Your task to perform on an android device: I want to bold the complete phrase of the Meditation session document in Polaris Office
Image 0: 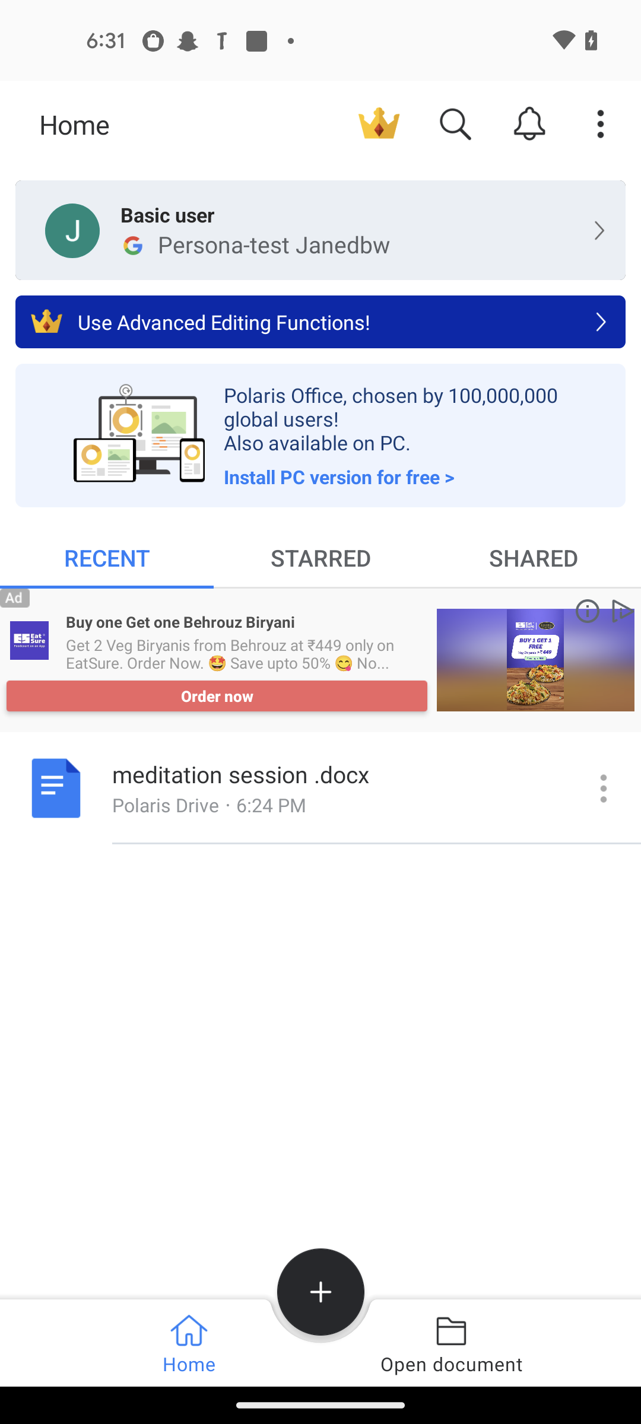
Click on the  Meditation session
Step 0: click (338, 774)
Image 1: 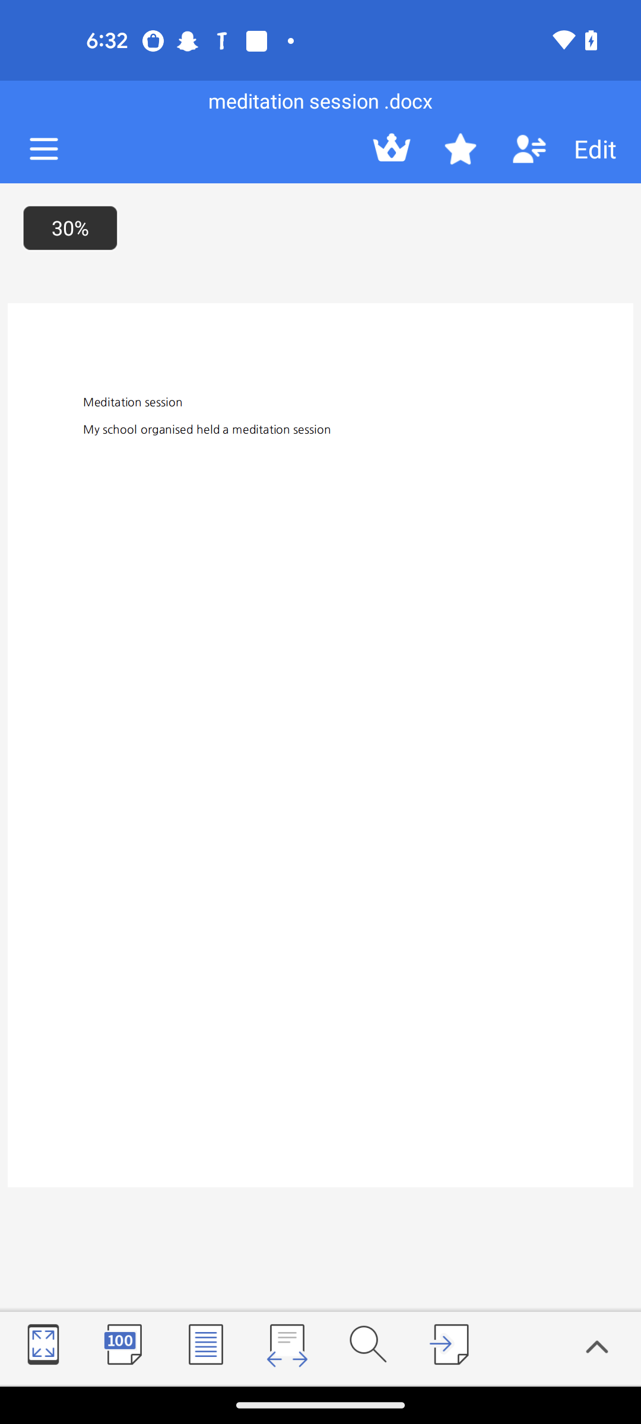
Click on the Edit button 
Step 1: click (595, 149)
Image 2: 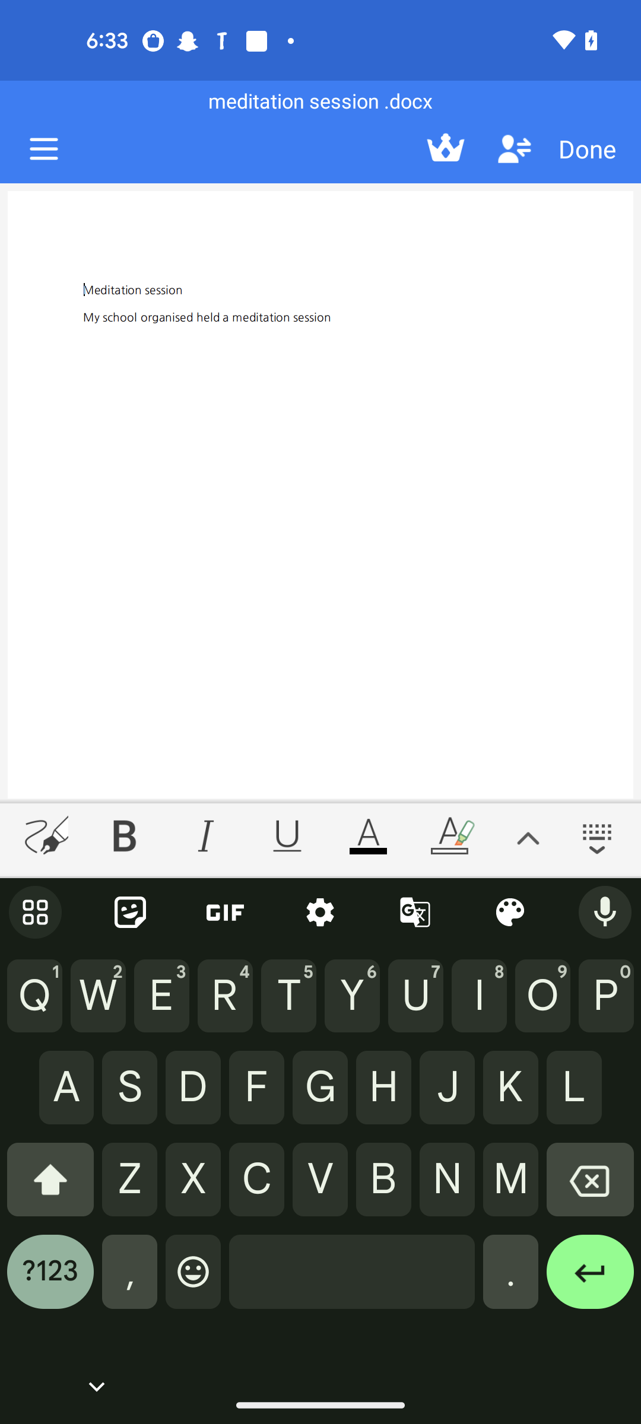
Click on the line 
Step 2: click (224, 317)
Image 4: 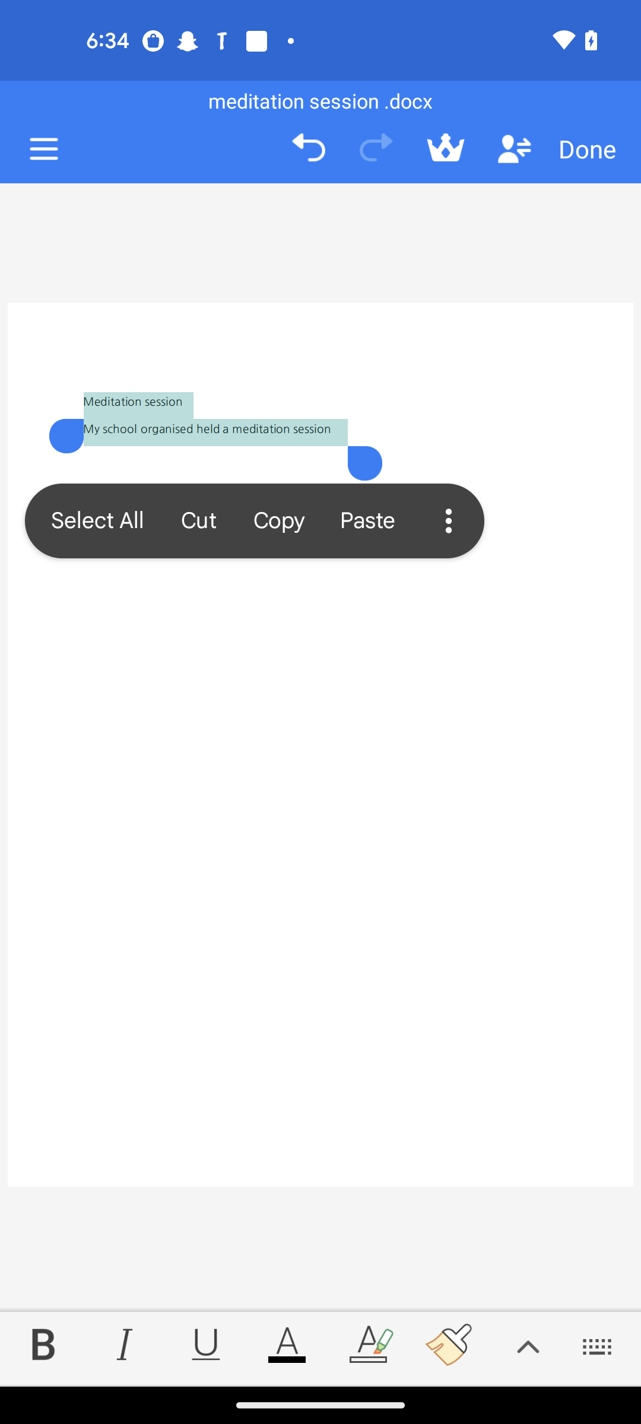
Click on the Bold icon 
Step 4: click (43, 1344)
Image 5: 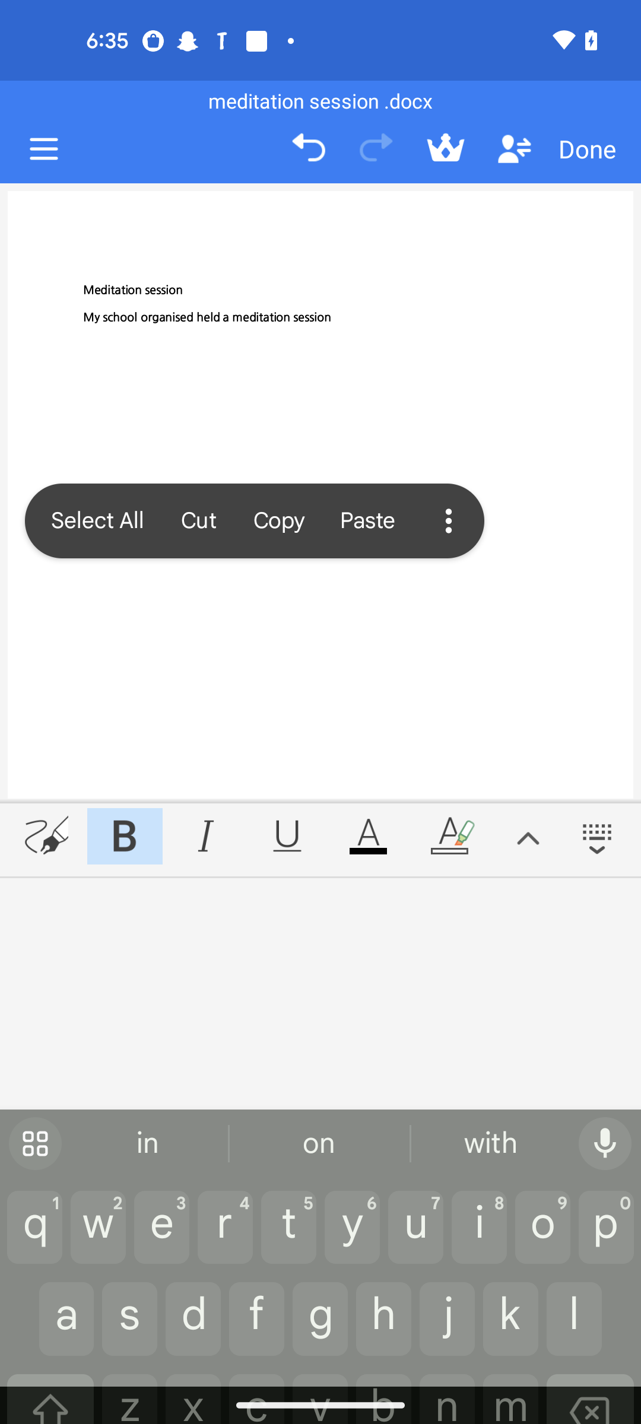
Click on the Bold icon 
Step 5: wait
Image 6: 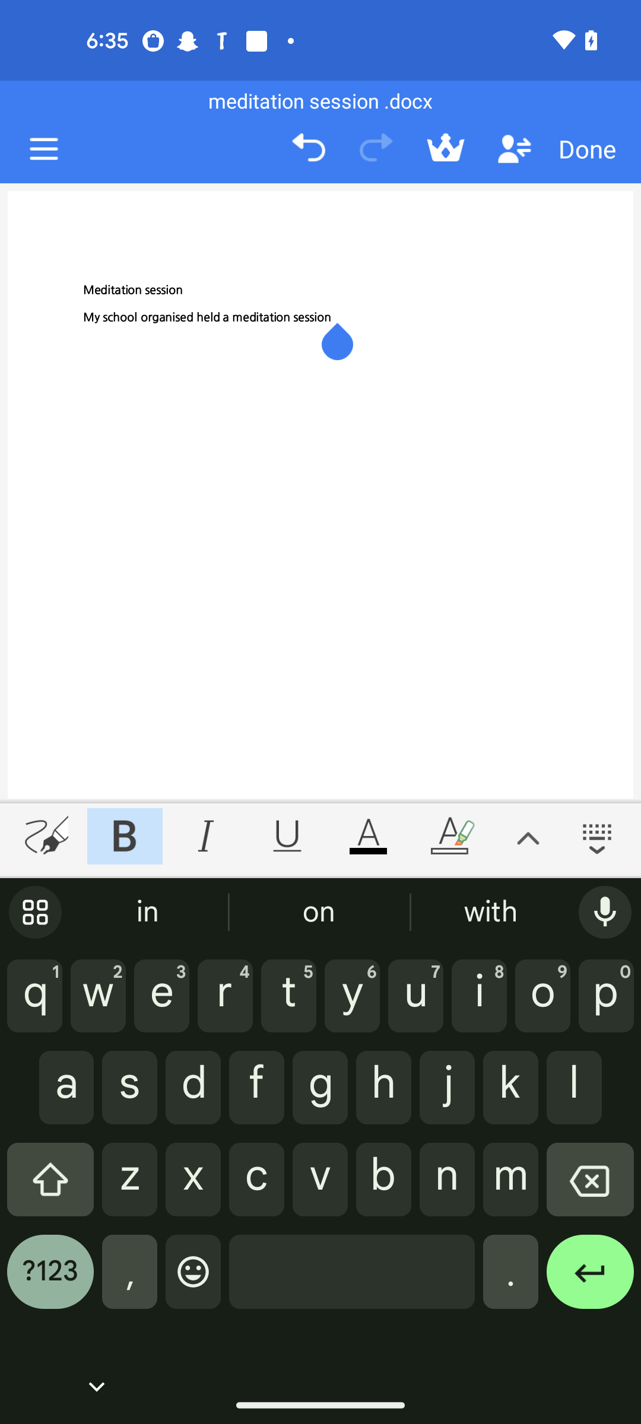
Click on the Done button 
Step 6: click (587, 149)